Your task to perform on an android device: Delete the Cerebra Research email.
Image 0: 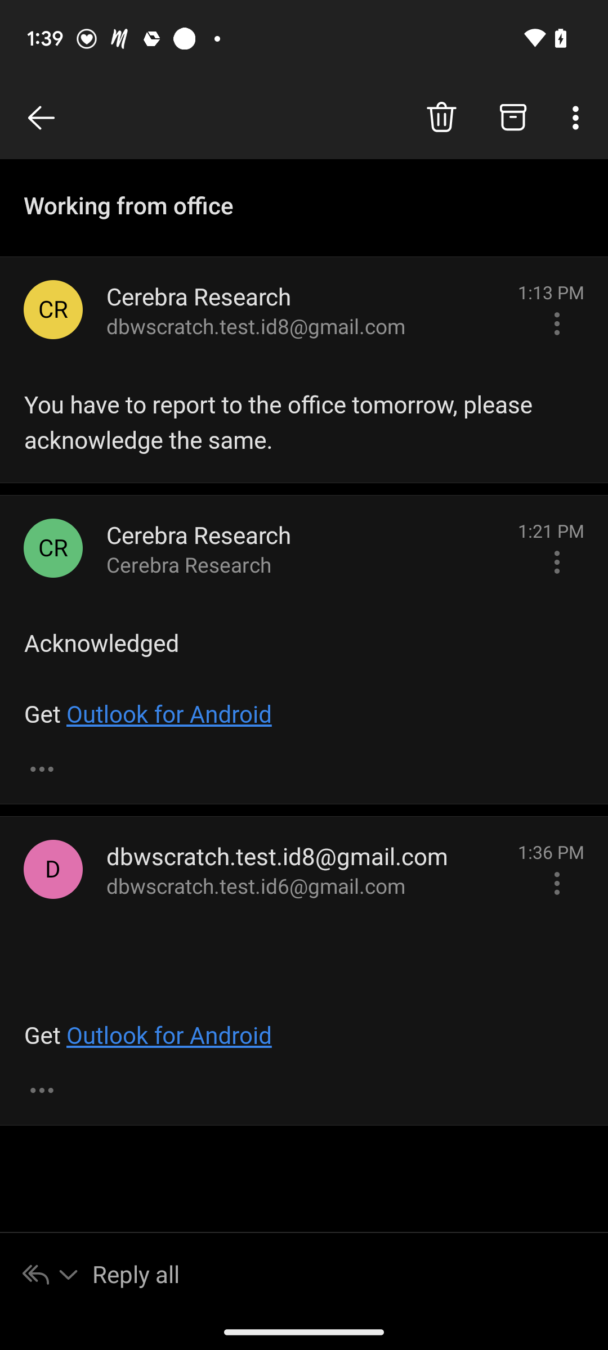
click on the delete icon on the Right side at the top.
Step 0: click (441, 118)